Your task to perform on an android device: for an important meeting , search for Acme Nut & Bolt place in the maps app
Image 0: 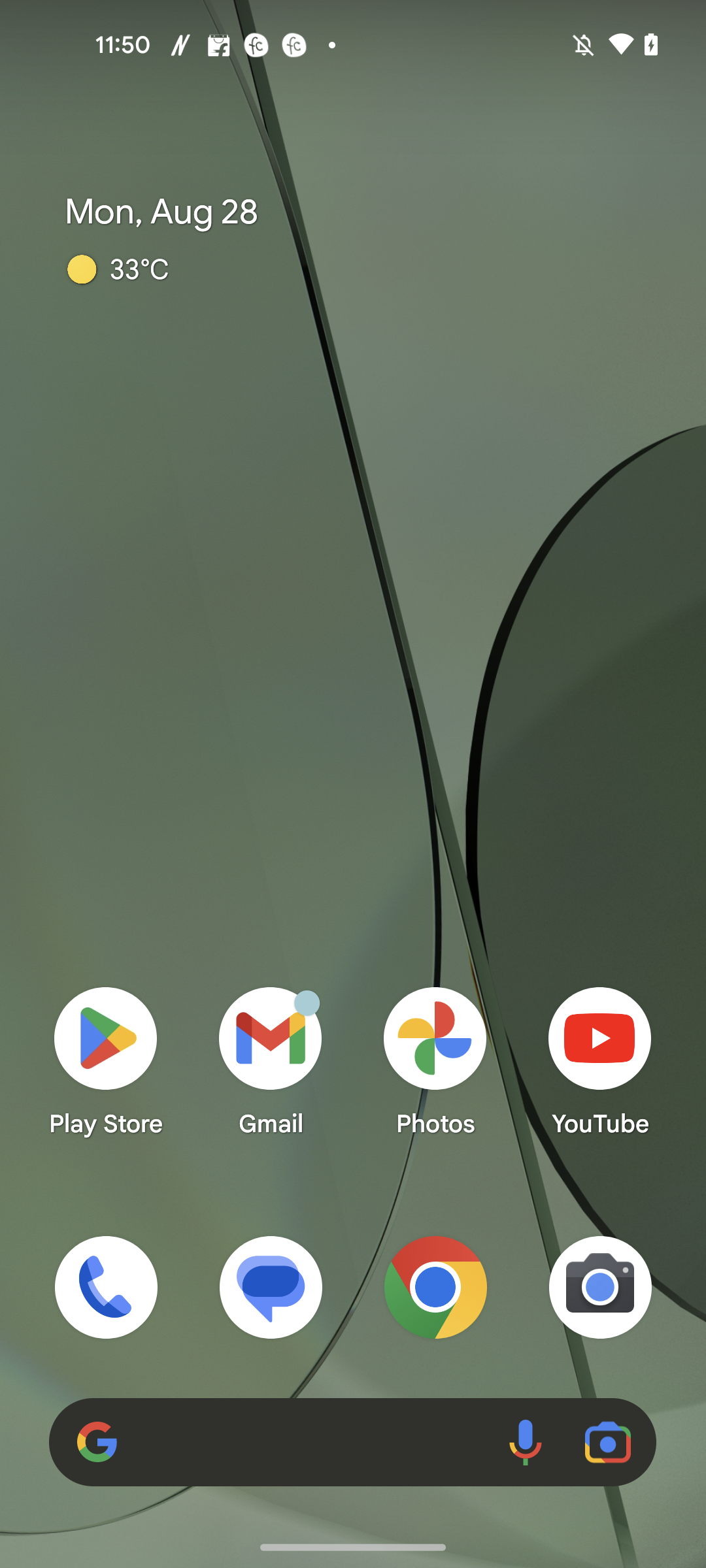
Open the Maps app
Step 0: open app "Maps"
Image 2: 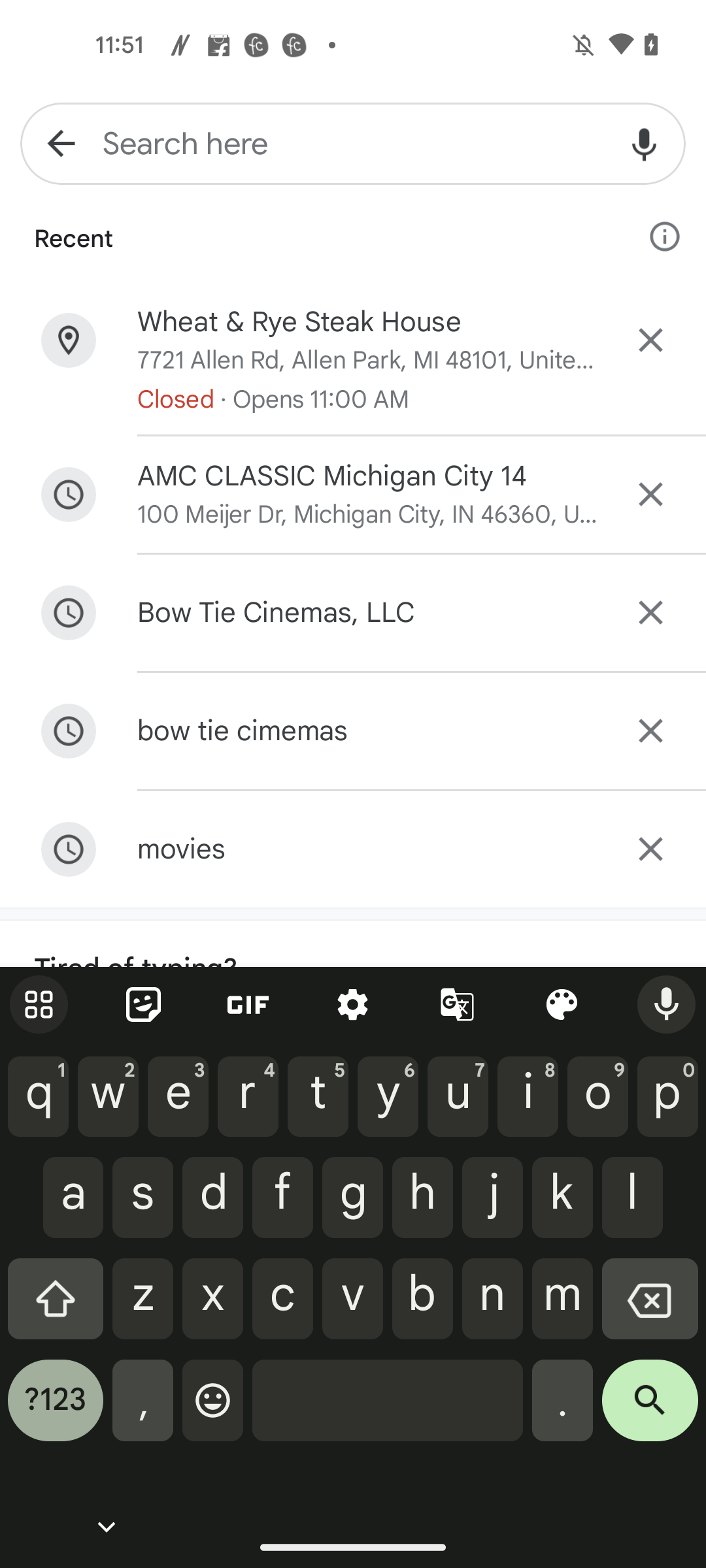
Search for Acme Nut & Bolt in the search bar
Step 2: type "Acme Nut & Bolt"
Image 3: 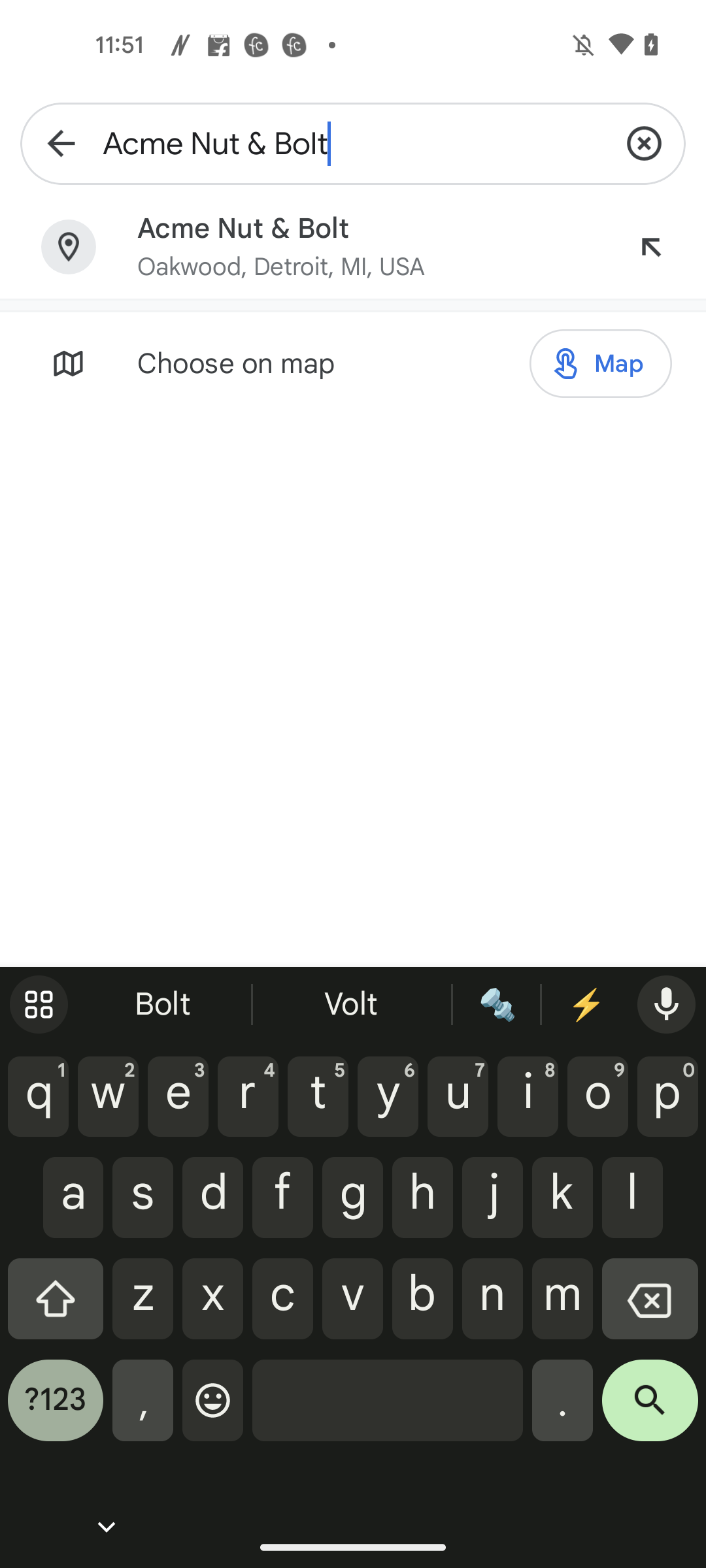
Click on the search button at the bottom right corner of the screen
Step 3: click (650, 1410)